Your task to perform on an android device: Open the Home workout app, I want to track my workout progress since I need to review the results of the routine exercise I've been performing.
Image 0: 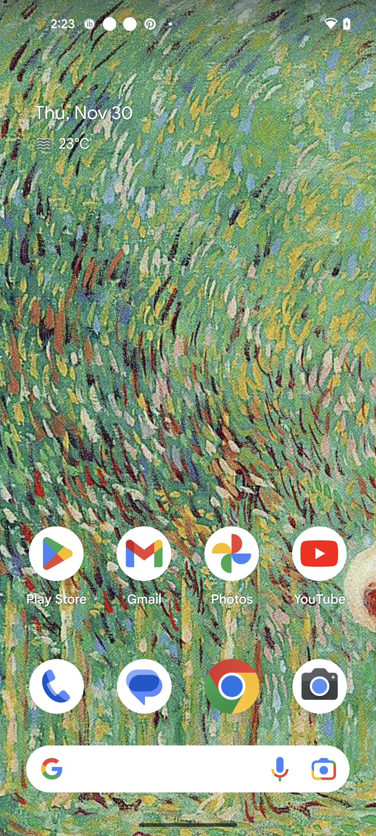
Open the Home workout app
Step 0: open app "Home Workout"
Image 1: 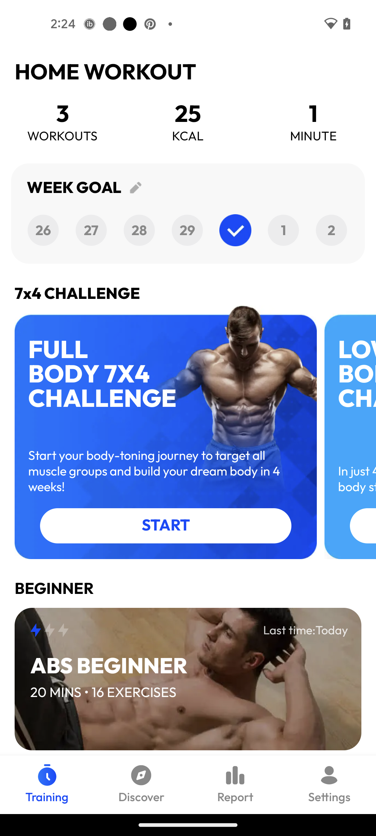
Go to the Report tab
Step 1: click (226, 782)
Image 2: 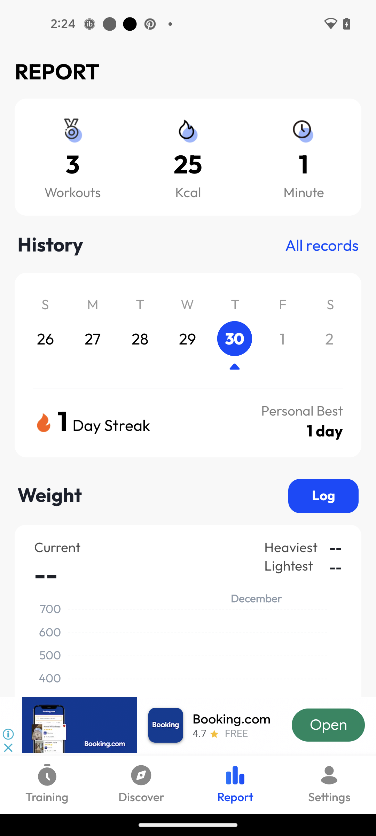
Swipe up to view the more details
Step 2: scroll down